Your task to perform on an android device: I want to add the book Pride & Prejudice by Jane Austen to my shopping cart.
Image 0: 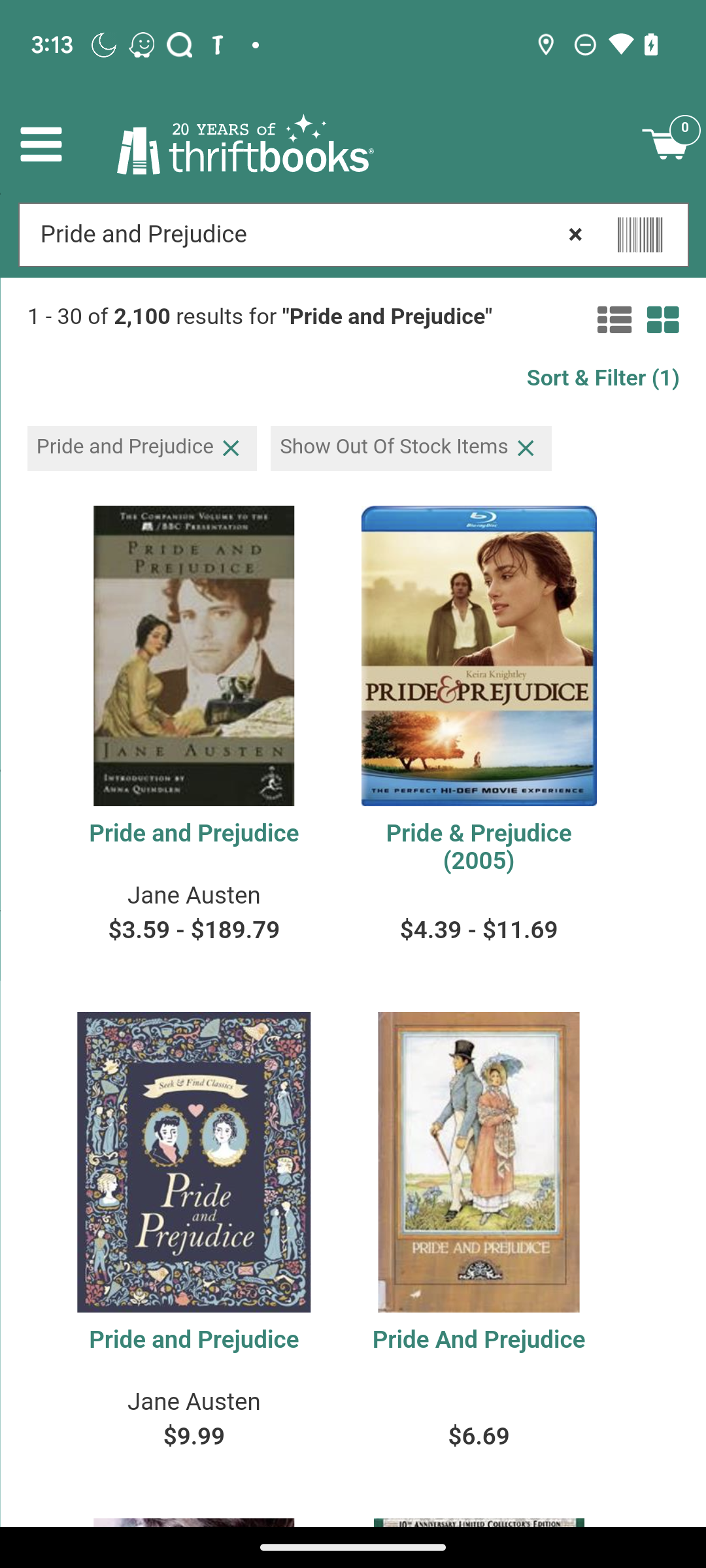
Click on the first book suggestion.
Step 0: click (193, 655)
Image 1: 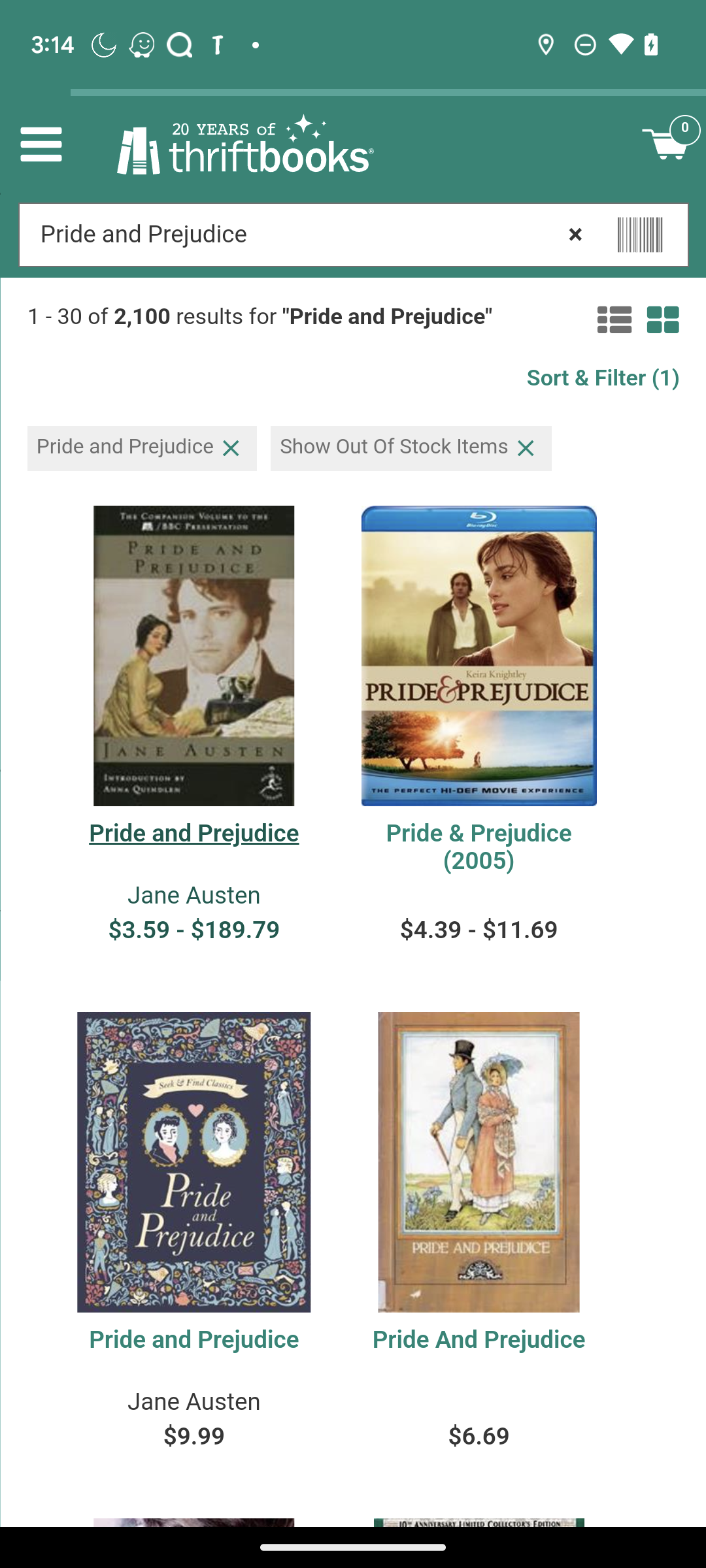
Click on the first book suggestion.
Step 1: wait
Image 2: 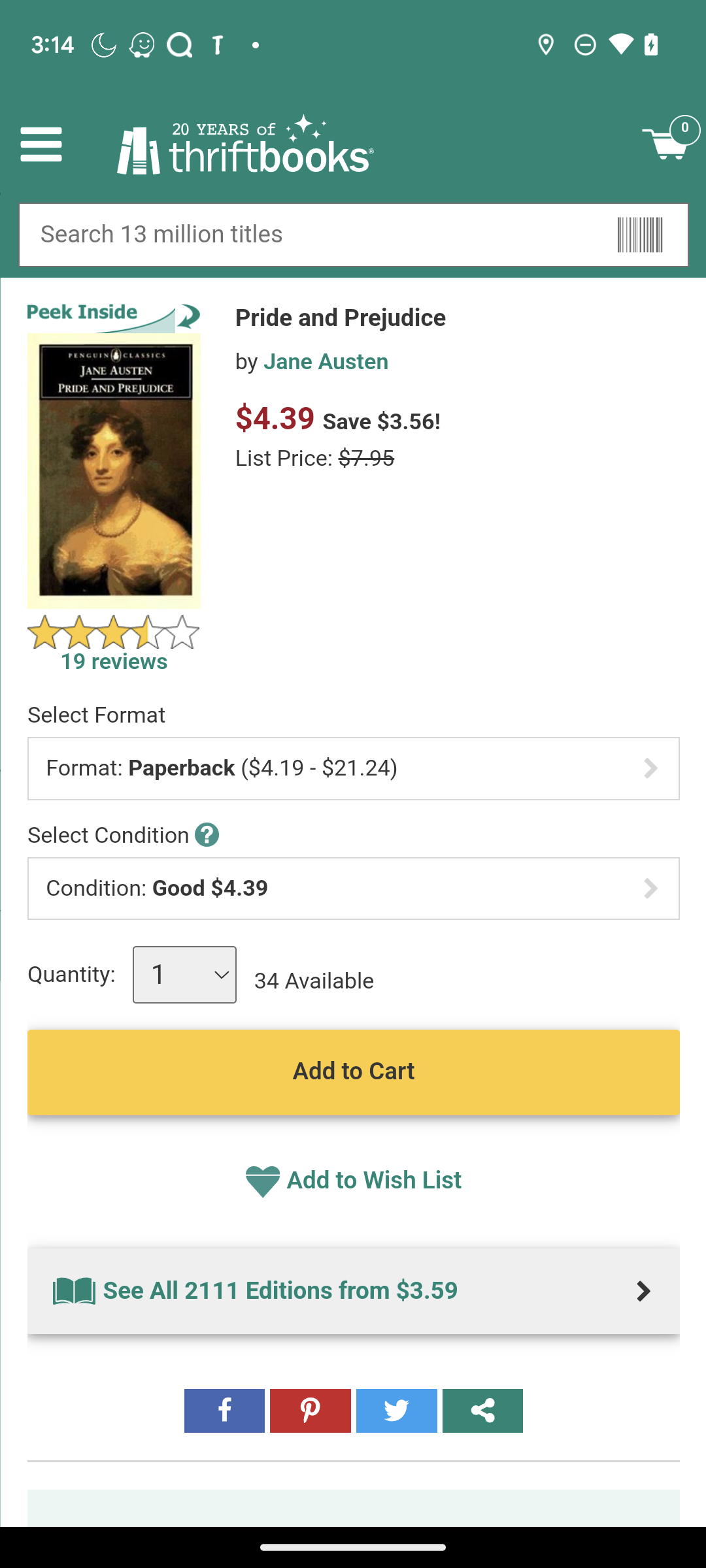
Click on the Add to Cart button.
Step 2: click (353, 1071)